Your task to perform on an android device: I want to delete the Dance Rehearsal Alarm from the clock app.
Image 0: 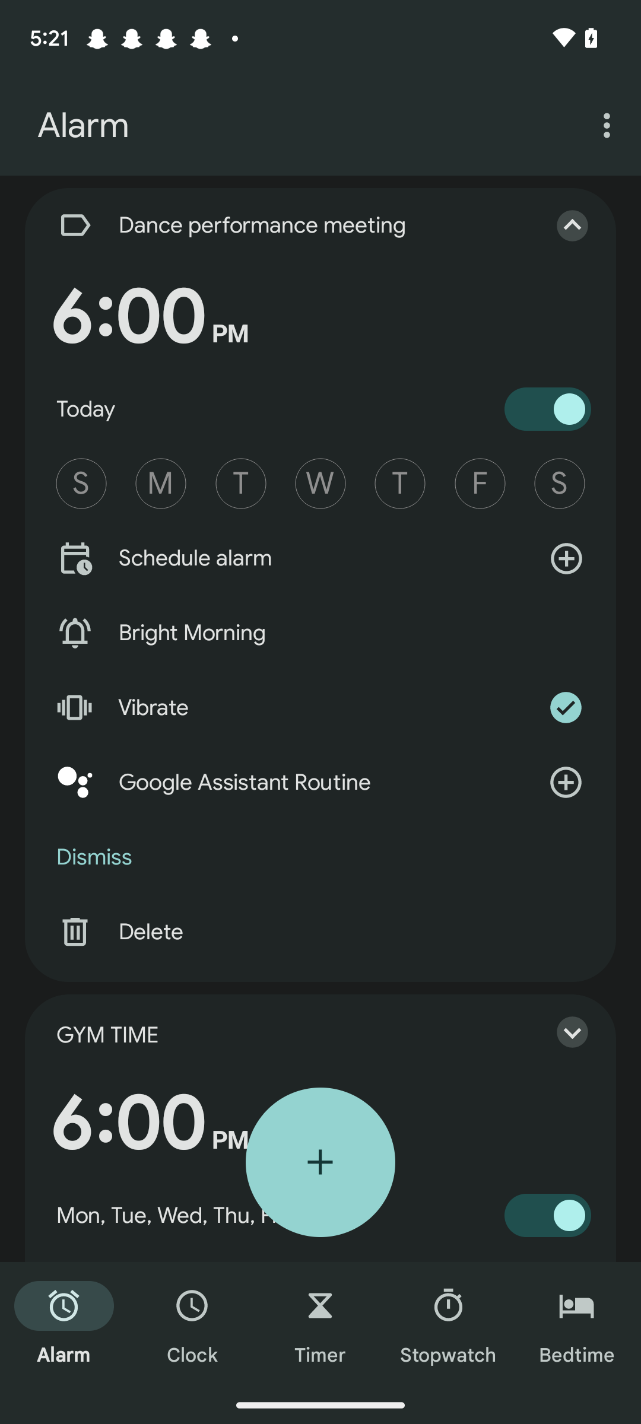
Swipe up to view the Dance Rehearsal Alarm
Step 0: scroll down
Image 1: 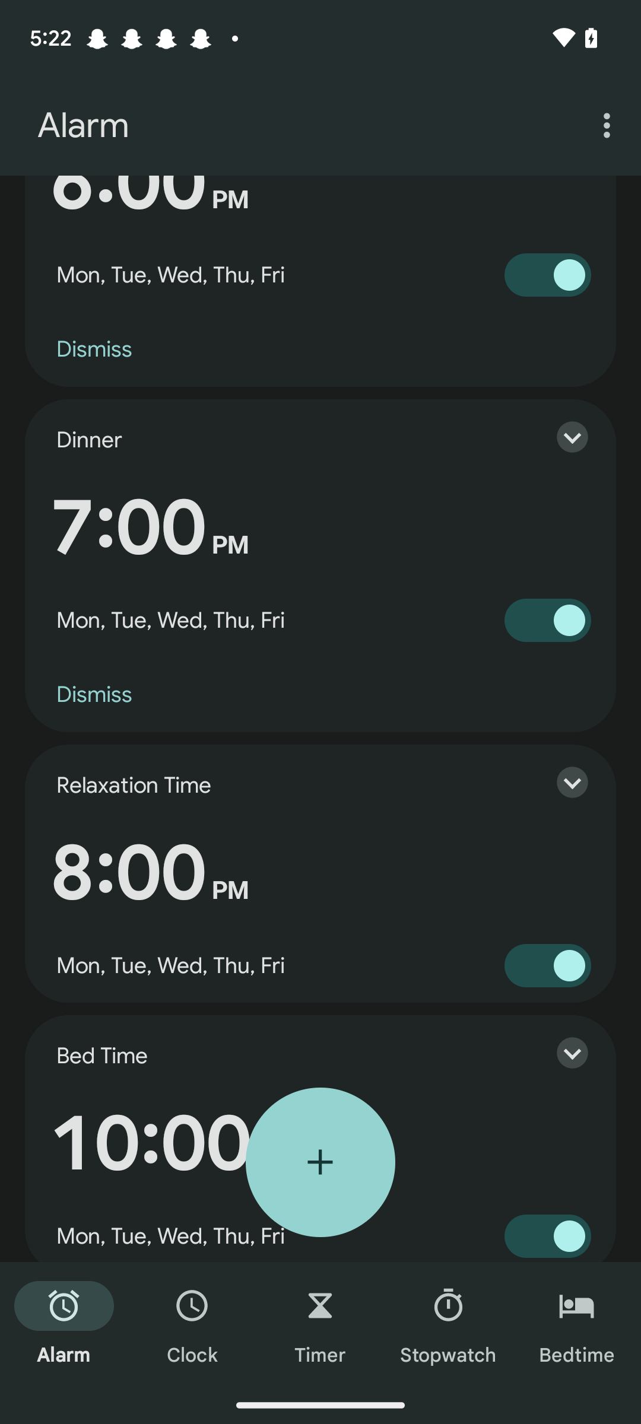
Swipe up to view the Dance Rehearsal Alarm
Step 1: scroll down
Image 3: 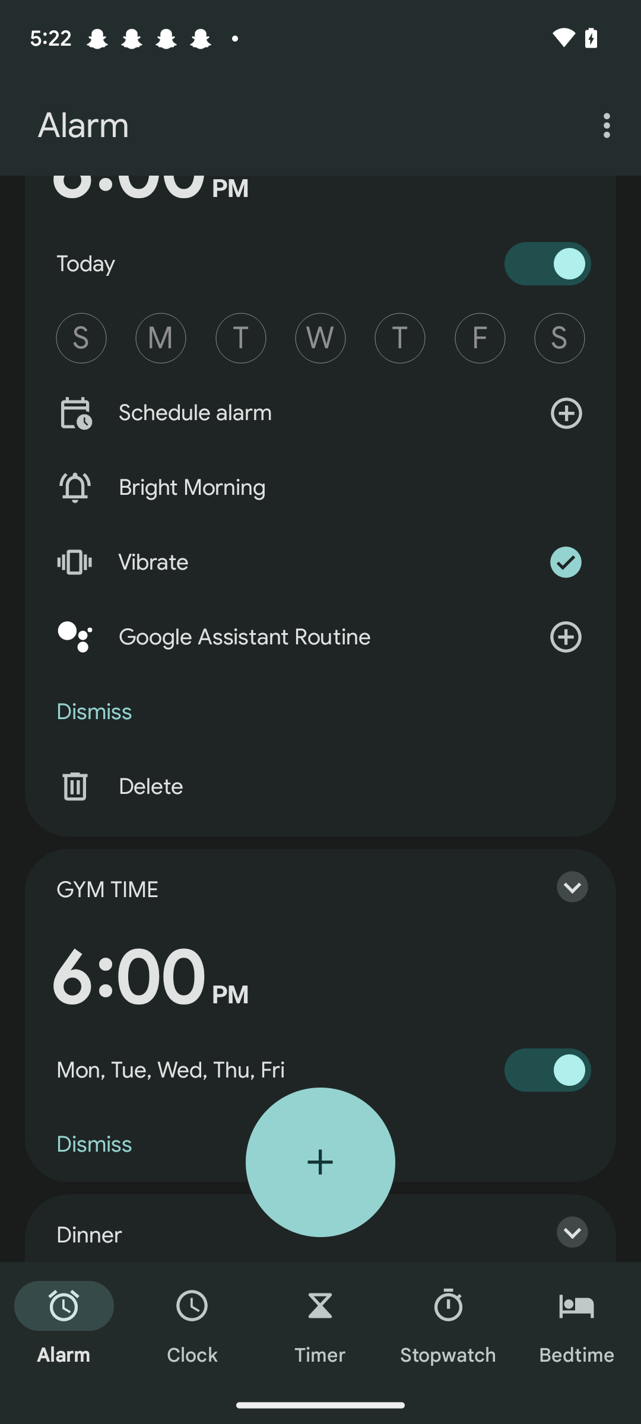
Swipe down to view the Dance Rehearsal Alarm
Step 3: scroll up
Image 4: 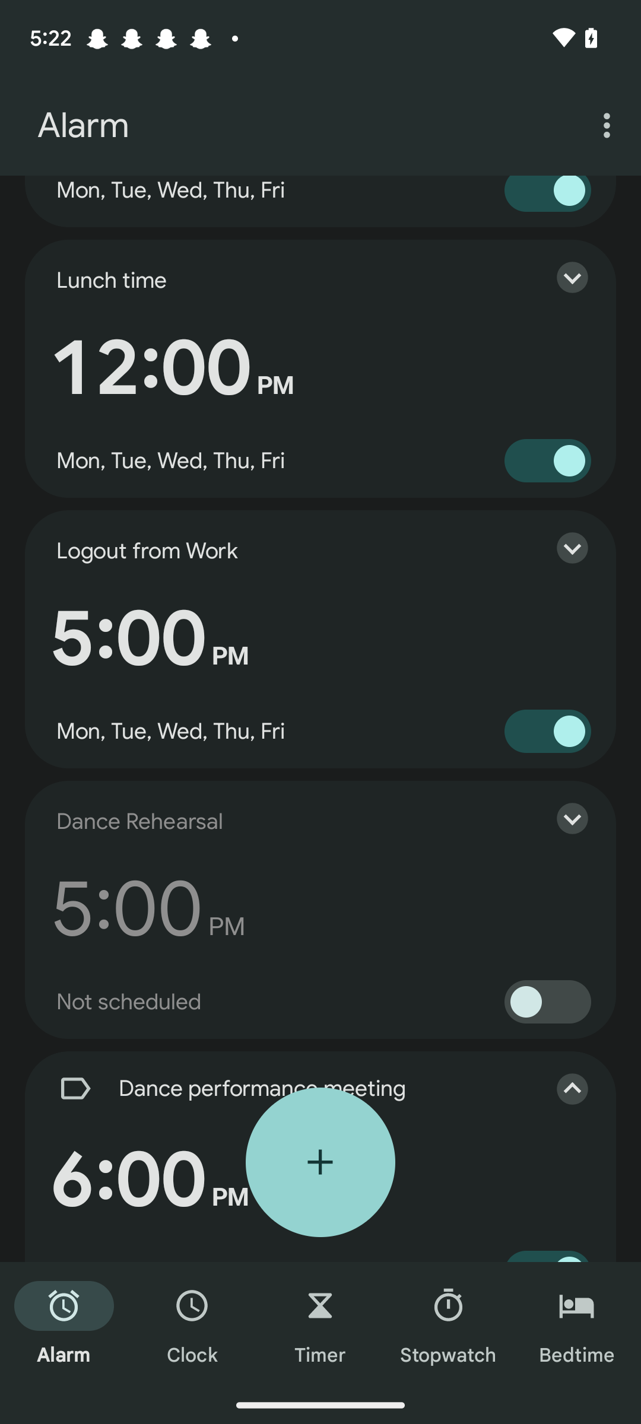
Click on the Dance Rehearsal Alarm
Step 4: click (320, 910)
Image 5: 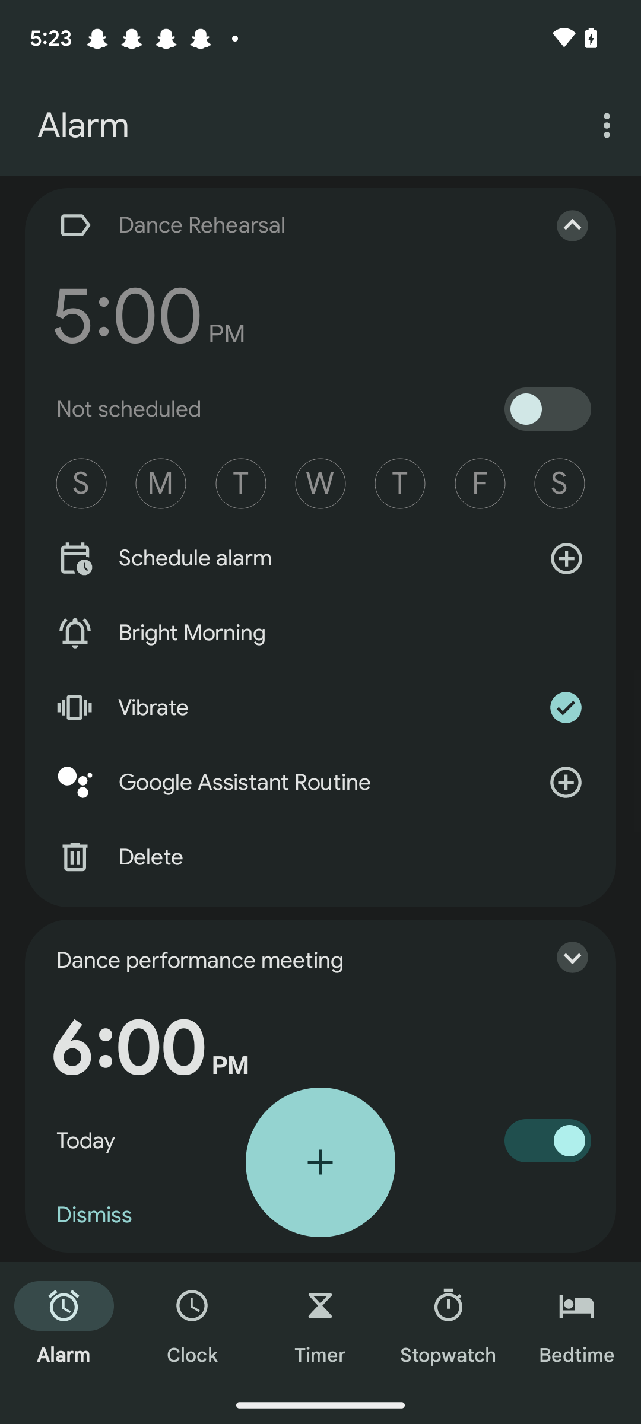
Click on the delete option for the Dance Rehearsal Alarm
Step 5: click (129, 857)